Your task to perform on an android device: Qus 3235  -  I want to delete my Karin Books name audio because I don't need to.
Image 0: 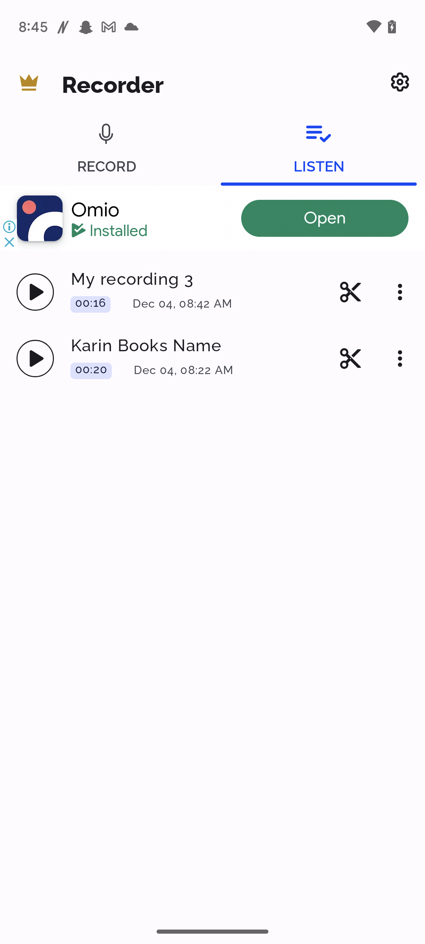
Click on the menu bar icon option of Karin Books name audio
Step 0: click (395, 356)
Image 1: 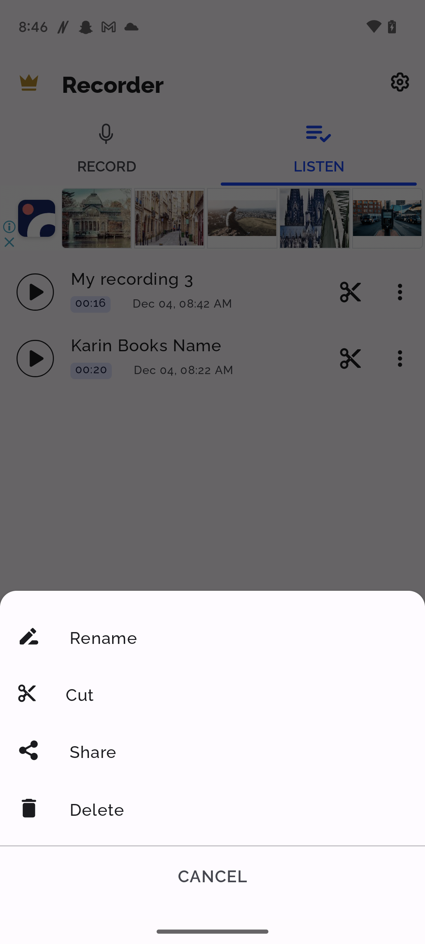
Click on the Delete option 
Step 1: click (213, 808)